Your task to perform on an android device: I require a hammer for my dart room construction; search for a hammer in the Moglix app.
Image 0: 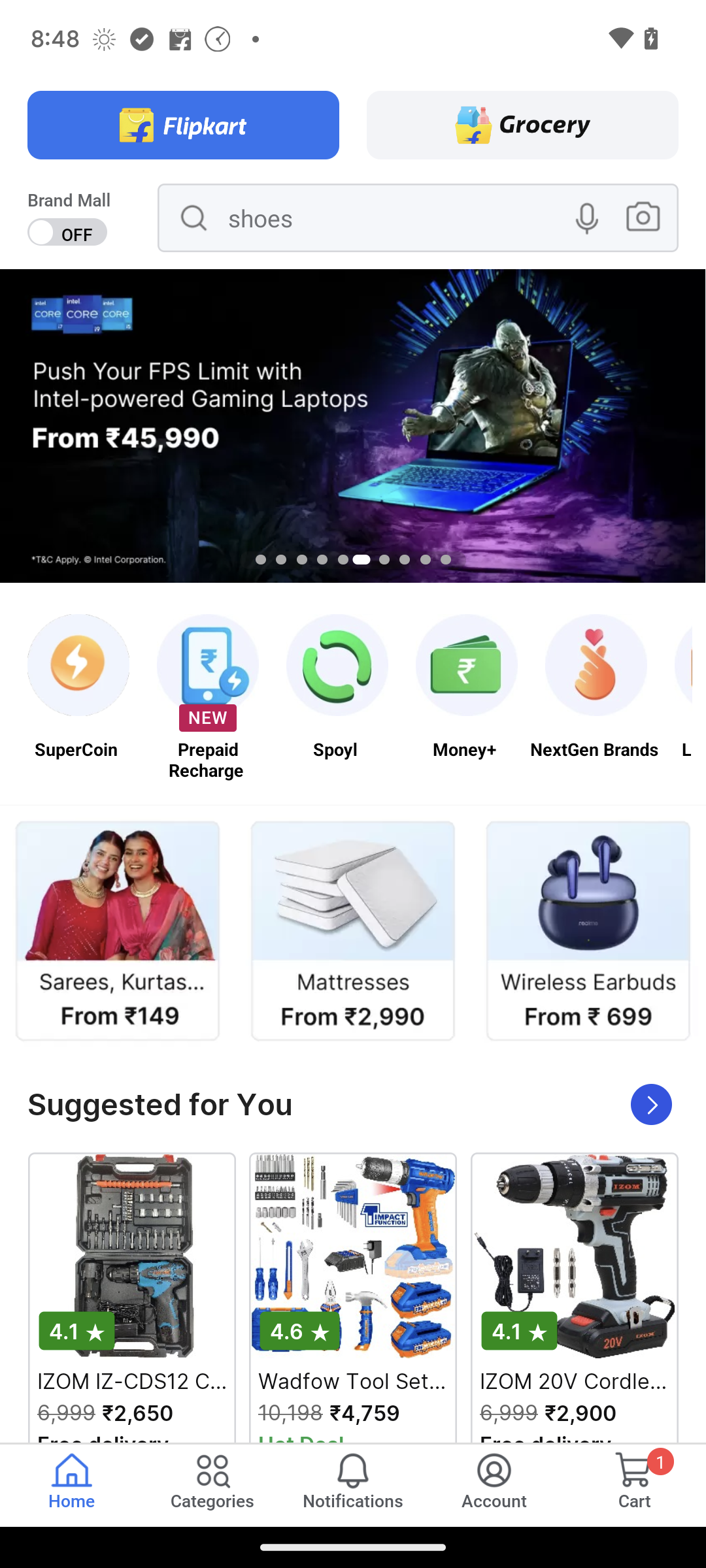
Open the Moglix app.
Step 0: open app "Moglix"
Image 1: 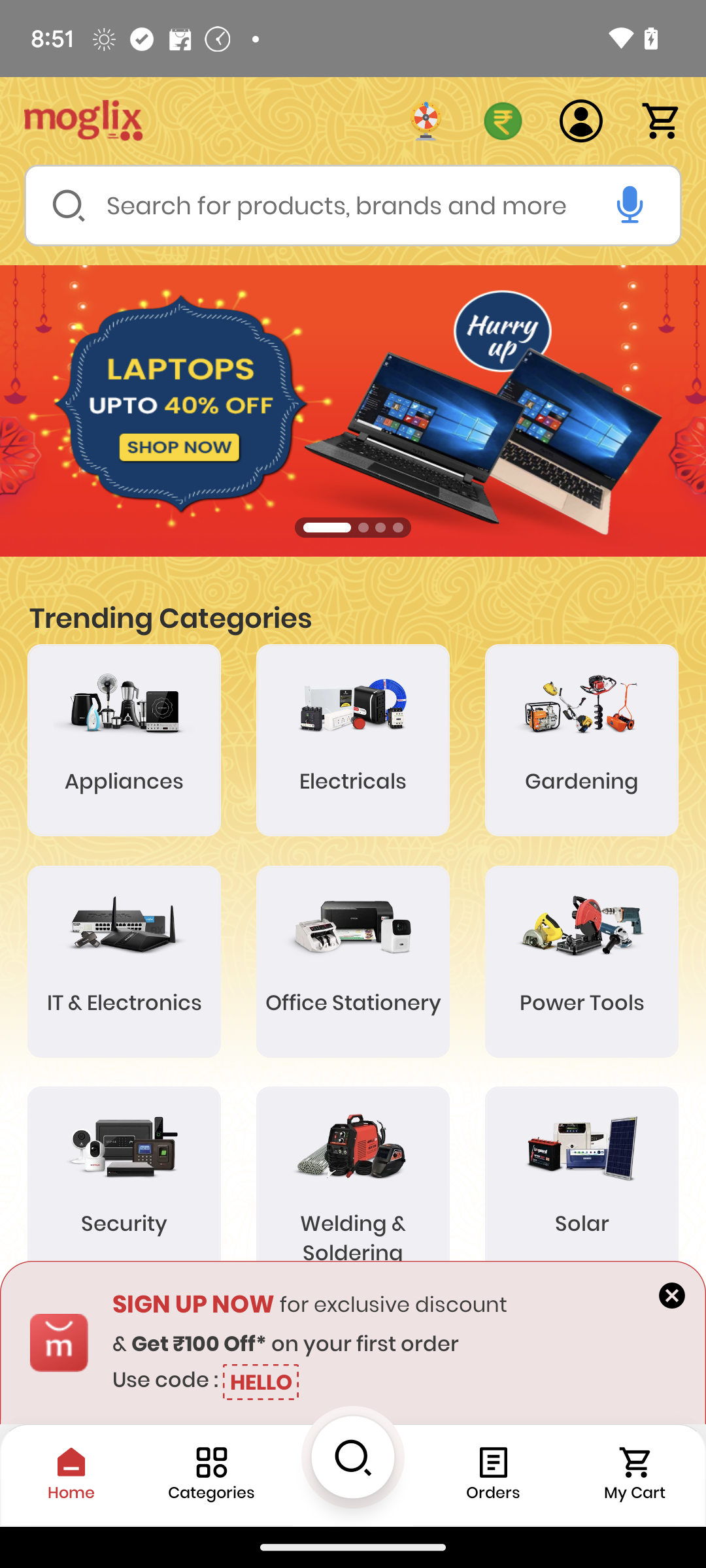
Click on the search bar.
Step 1: click (336, 204)
Image 2: 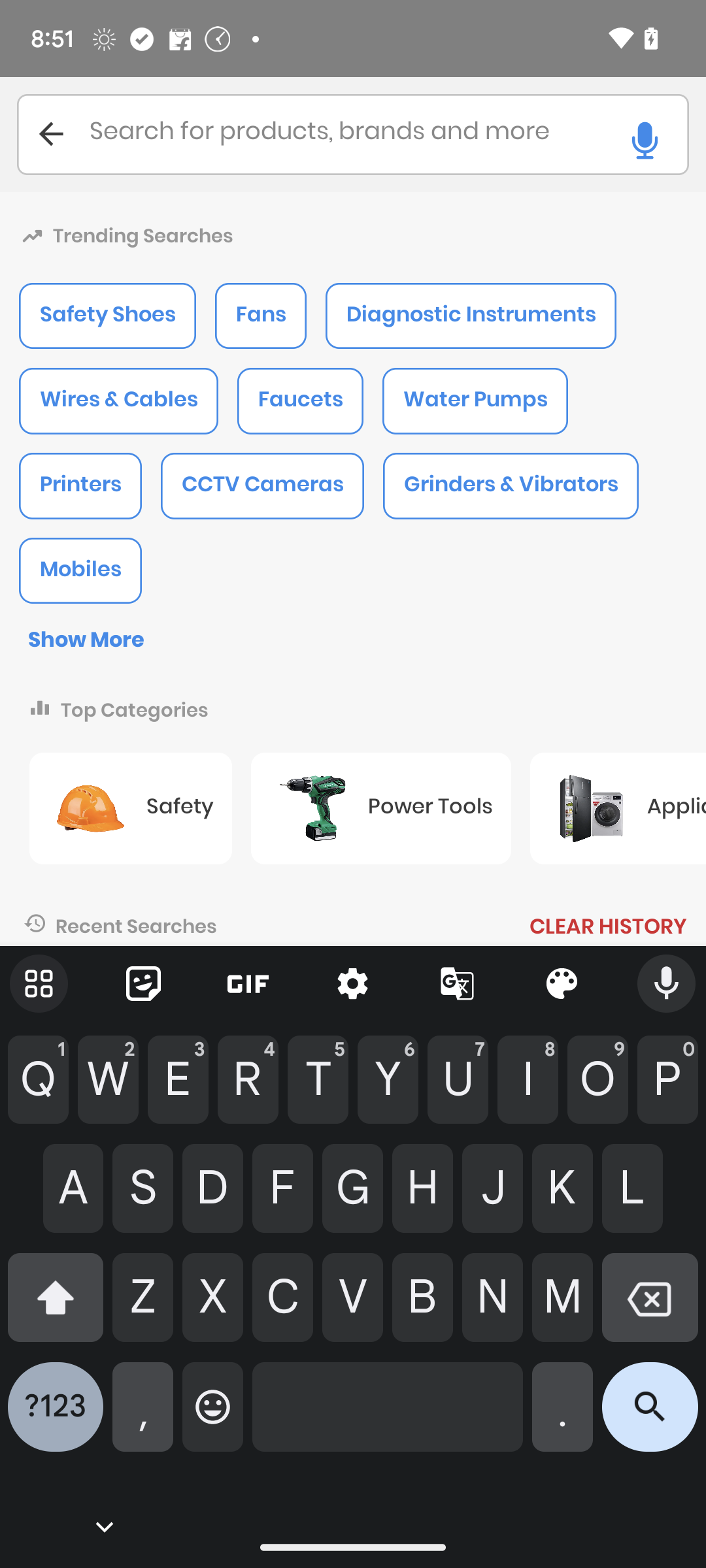
Enter the item that is a hammer.
Step 2: type "hammer"
Image 3: 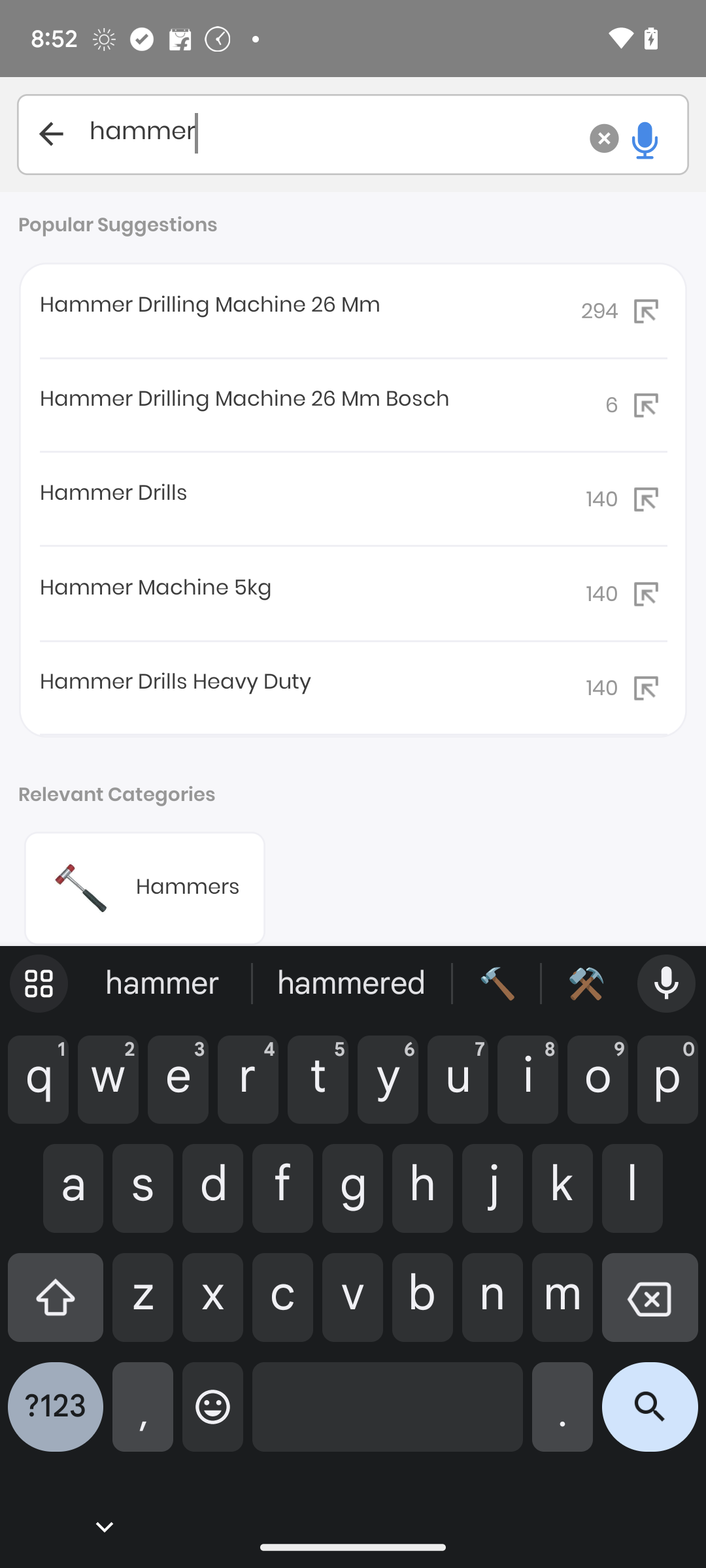
Click on the search icon.
Step 3: click (650, 1417)